Your task to perform on an android device: I am planning to stay for a few days in New York city for the next few days due to some basic work requirements , search for a property in the Redfin app
Image 0: 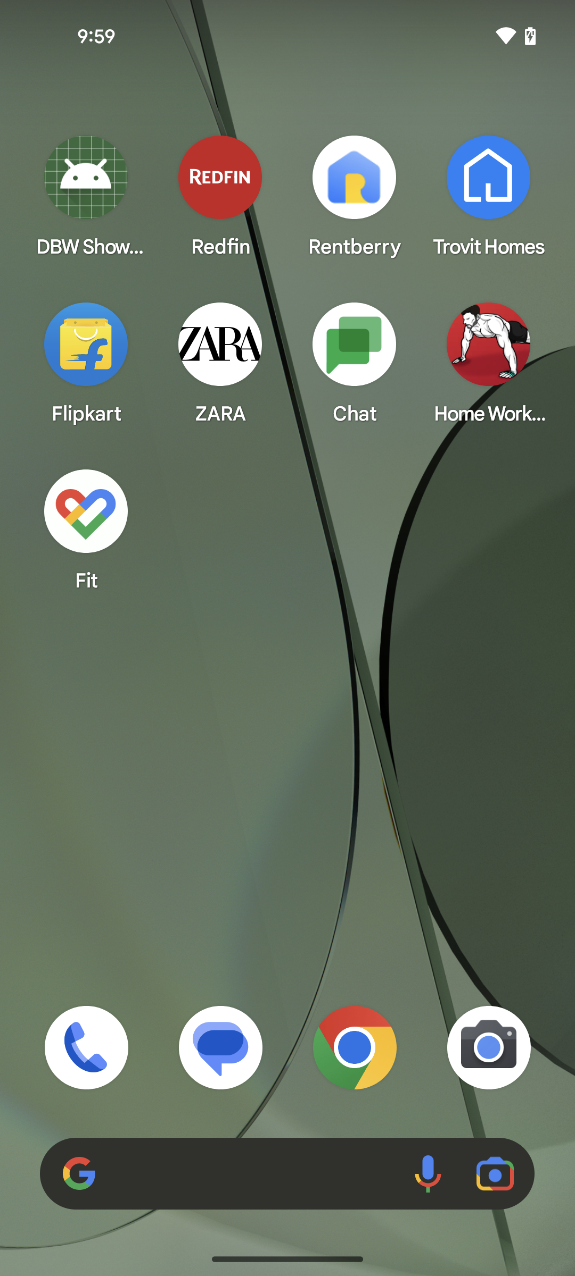
Open the RedFin app
Step 0: open app "Redfin"
Image 1: 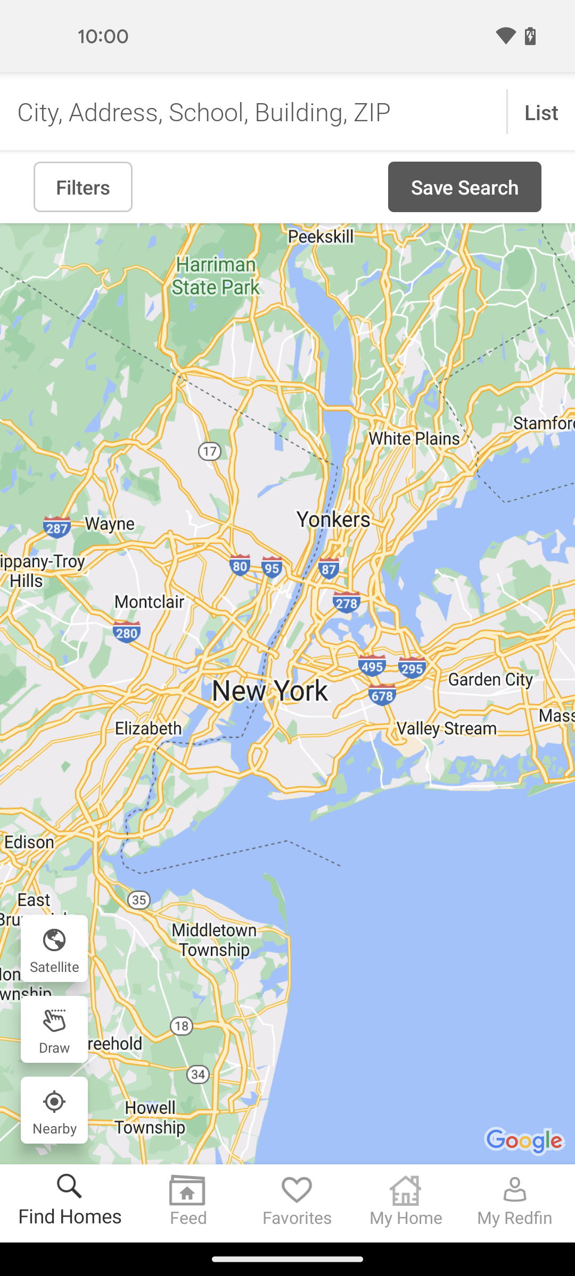
Go to the search bar at the top of the screen
Step 1: click (259, 112)
Image 2: 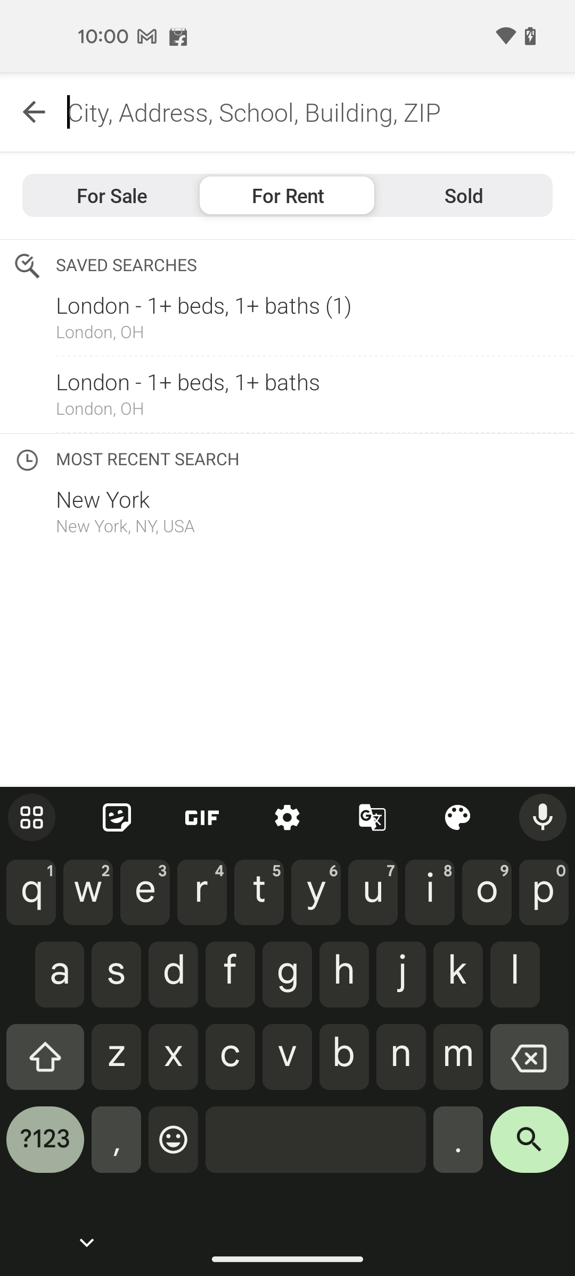
Search for New York City in the search bar
Step 2: type "New York City"
Image 3: 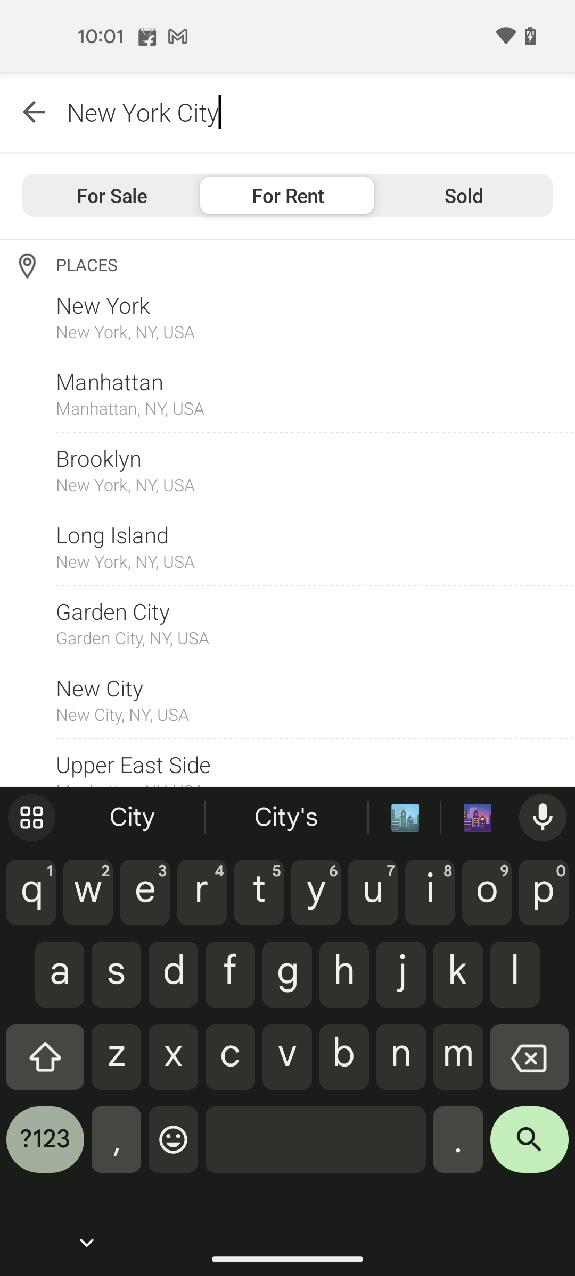
Click on the search bar at the bottom right corner of the screen
Step 3: click (529, 1147)
Image 4: 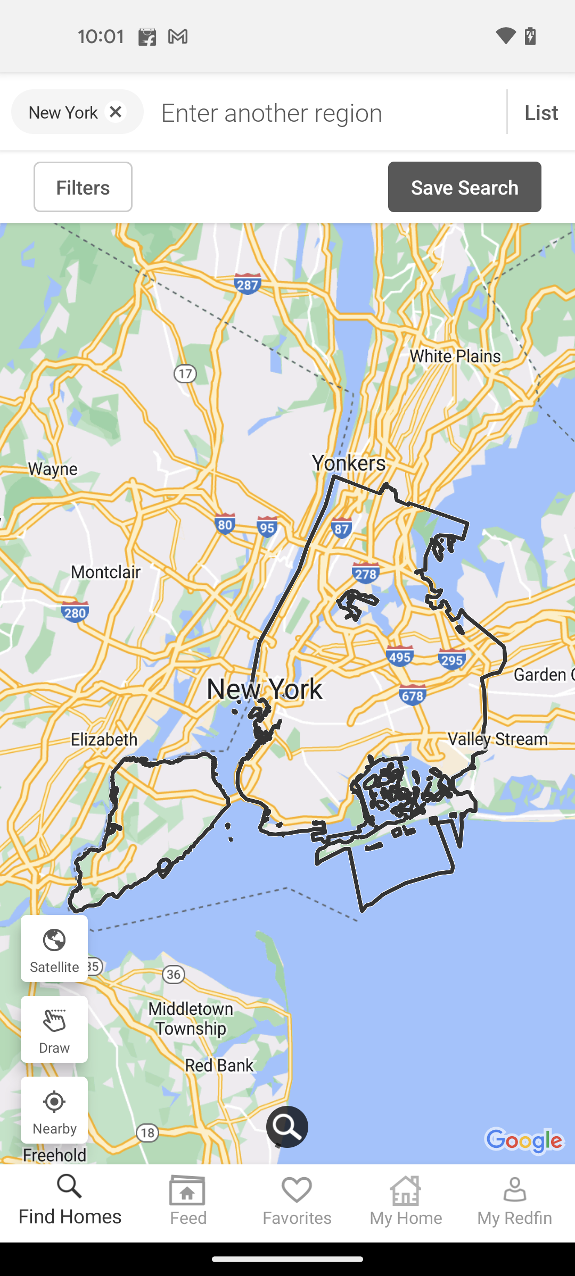
Click on the List button at the top right corner of the screen
Step 4: click (541, 112)